Your task to perform on an android device: Use the Blinkit app to see the product details of the 500-gram hybrid tomato (tamatar).
Image 0: 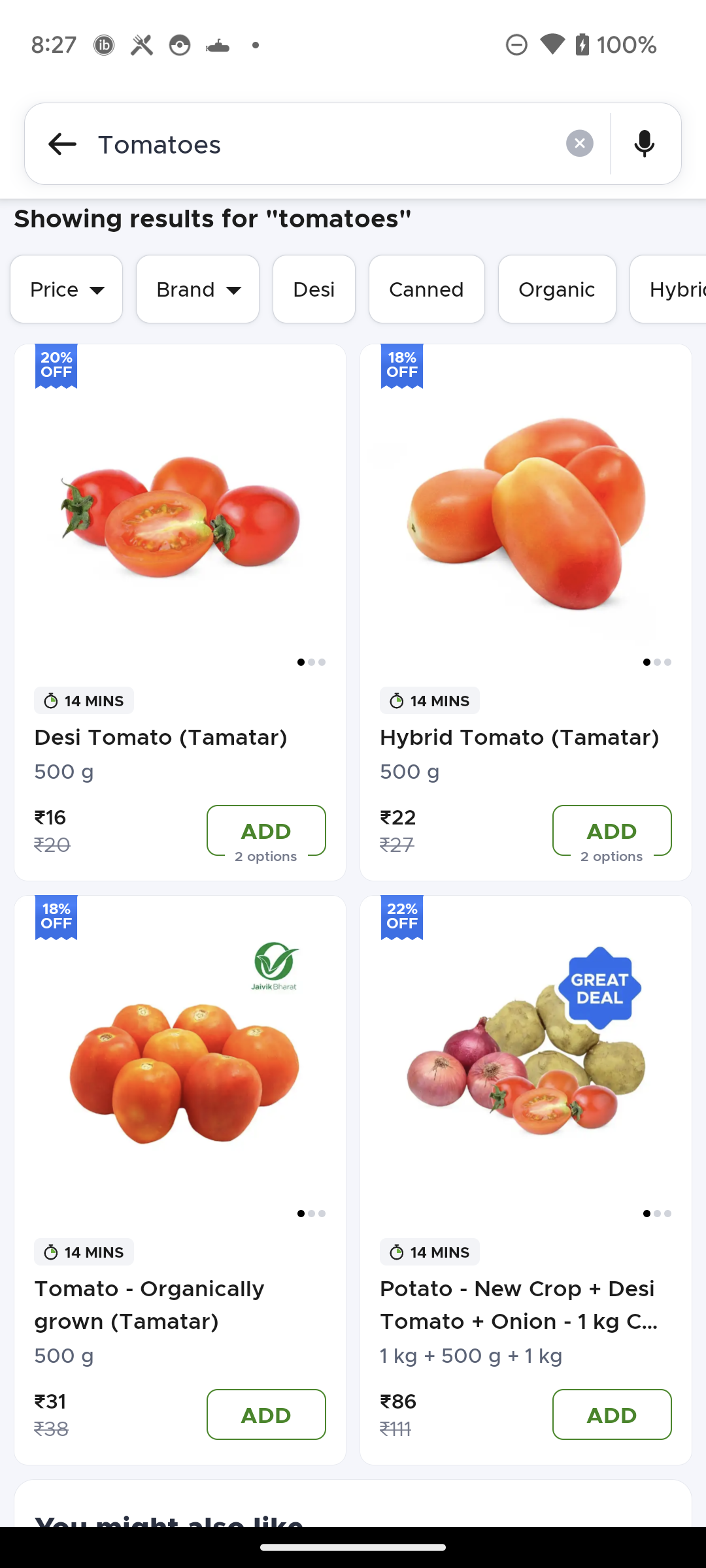
Click on hybrid tomato (tamatar)
Step 0: click (505, 575)
Image 1: 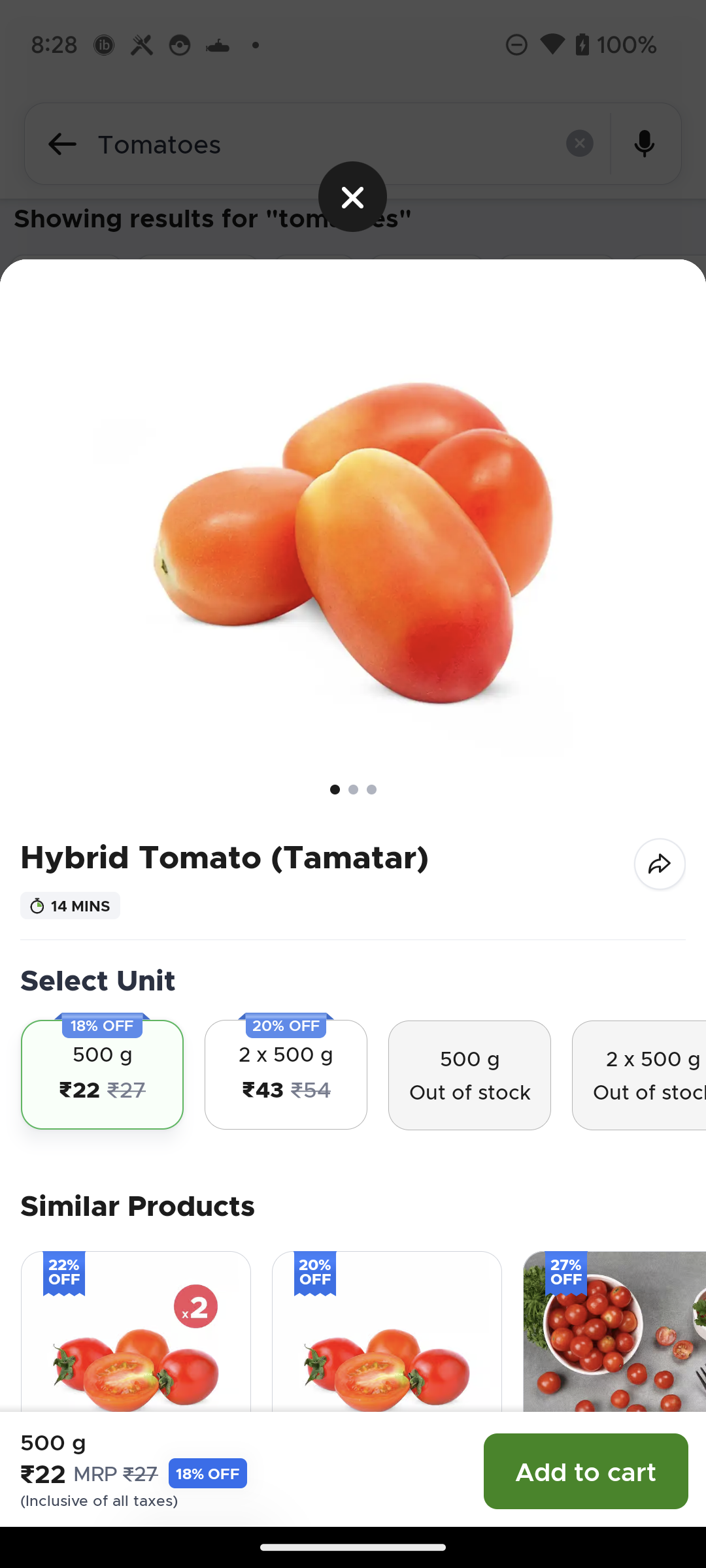
swipe up for product details
Step 1: scroll down
Image 2: 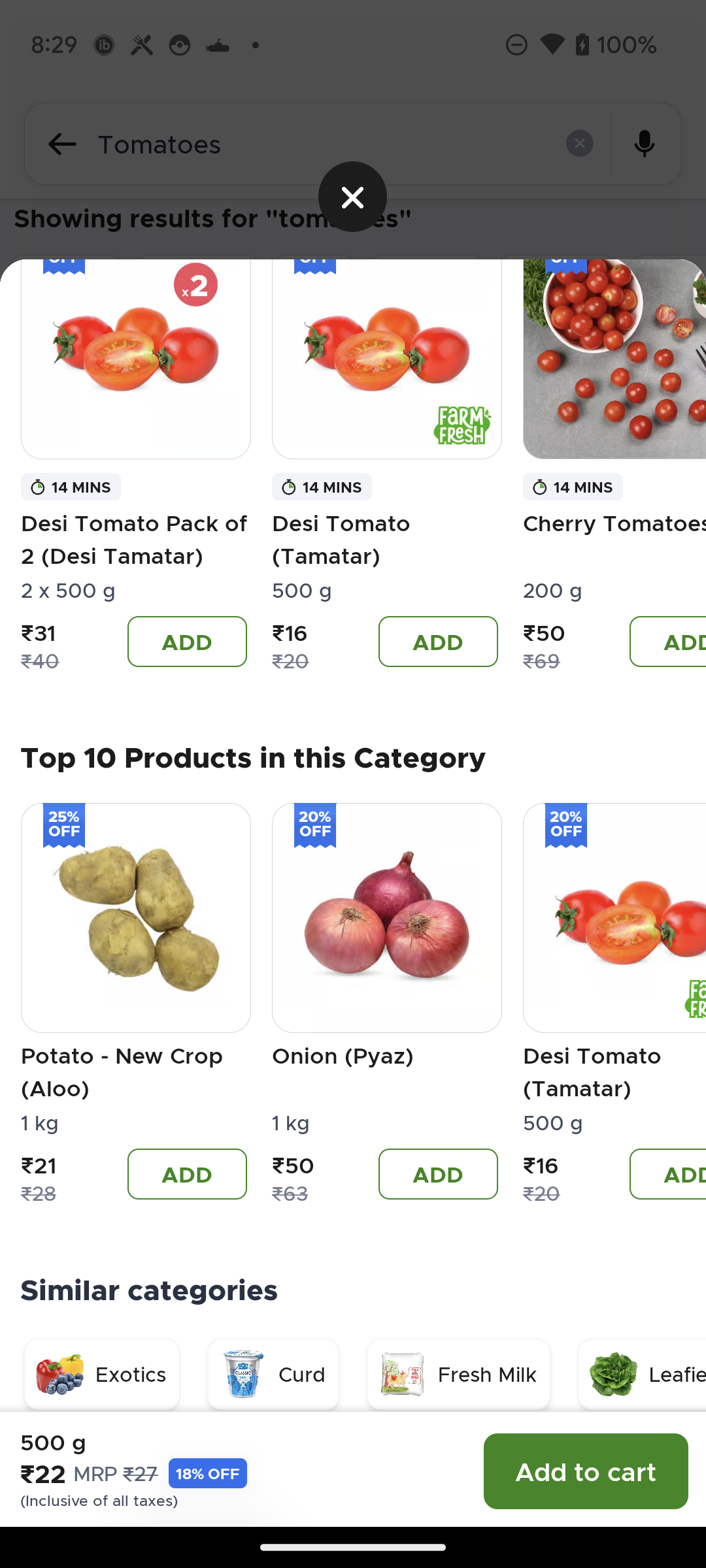
swipe up for product details
Step 2: scroll down